Your task to perform on an android device: Delete the current timer
Image 0: 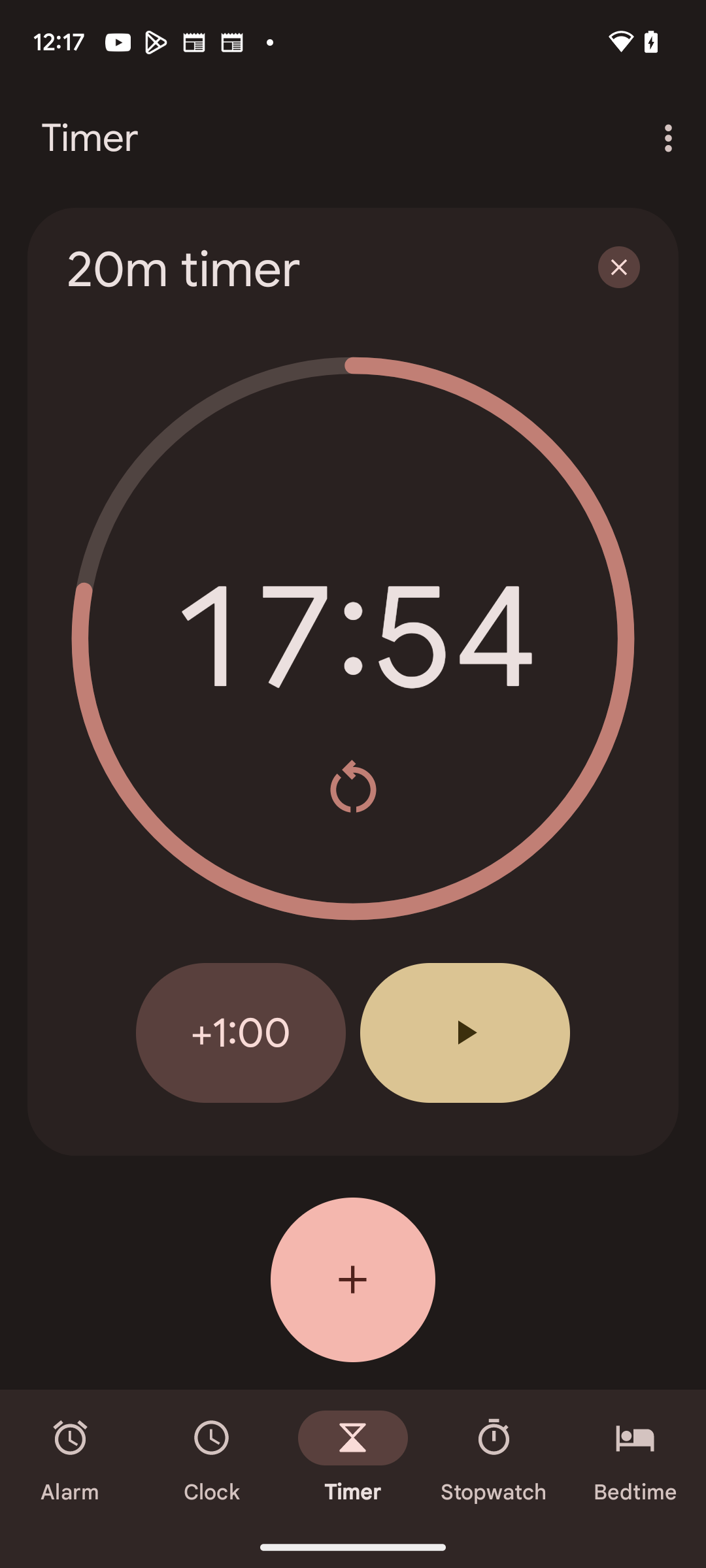
clear the search bar 
Step 0: click (619, 267)